Your task to perform on an android device: Open Simple habit app, Play Cerebra's Starter Day 2 and Meditate
Image 1: 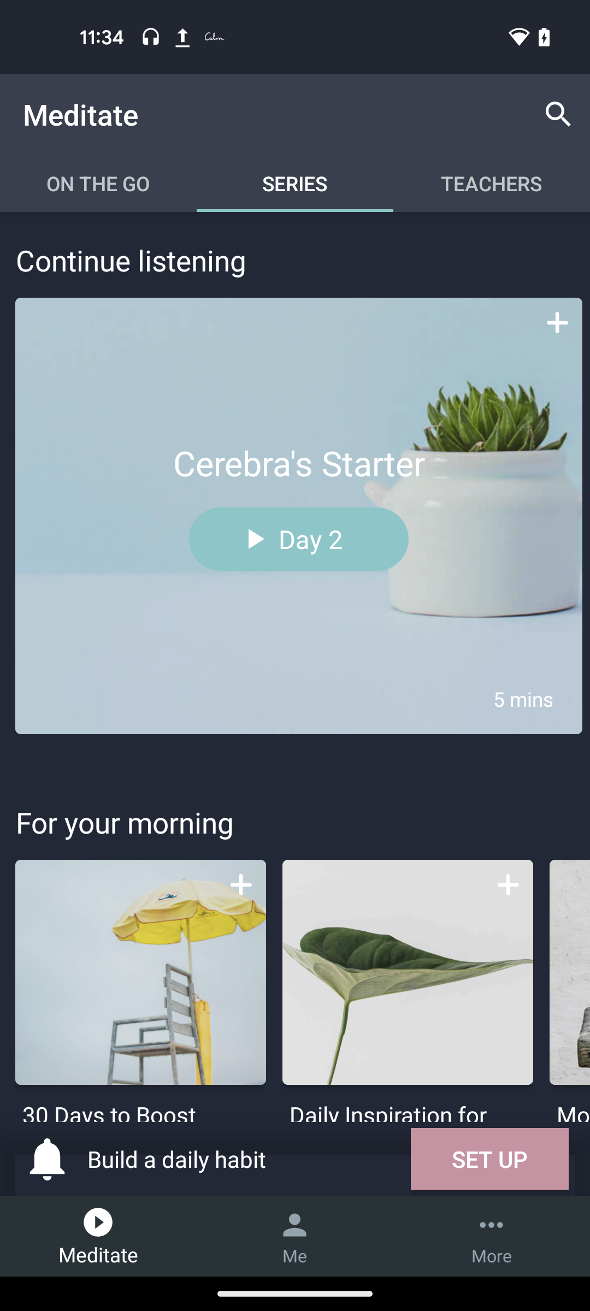
Play the on the Day 2 button of Cerebra's Starter on Meditate section
Step 1: click (310, 539)
Image 2: 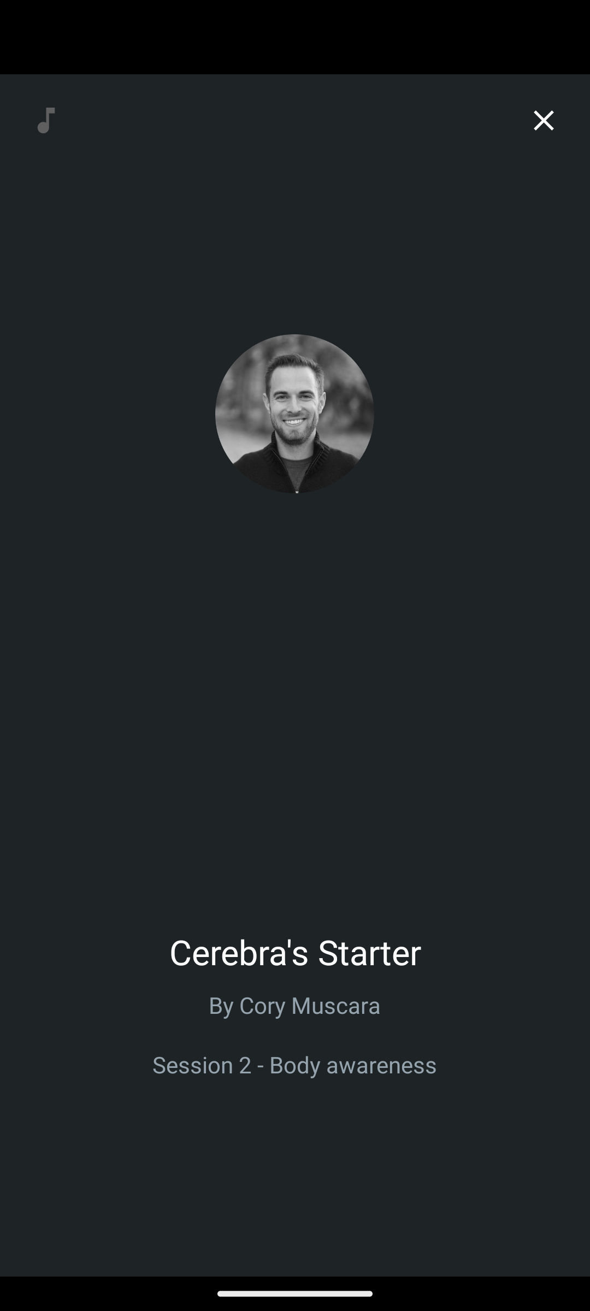
Play the on the Day 2 button of Cerebra's Starter on Meditate section
Step 2: wait